Your task to perform on an android device: I want to keep reading this opened book.
Image 0: 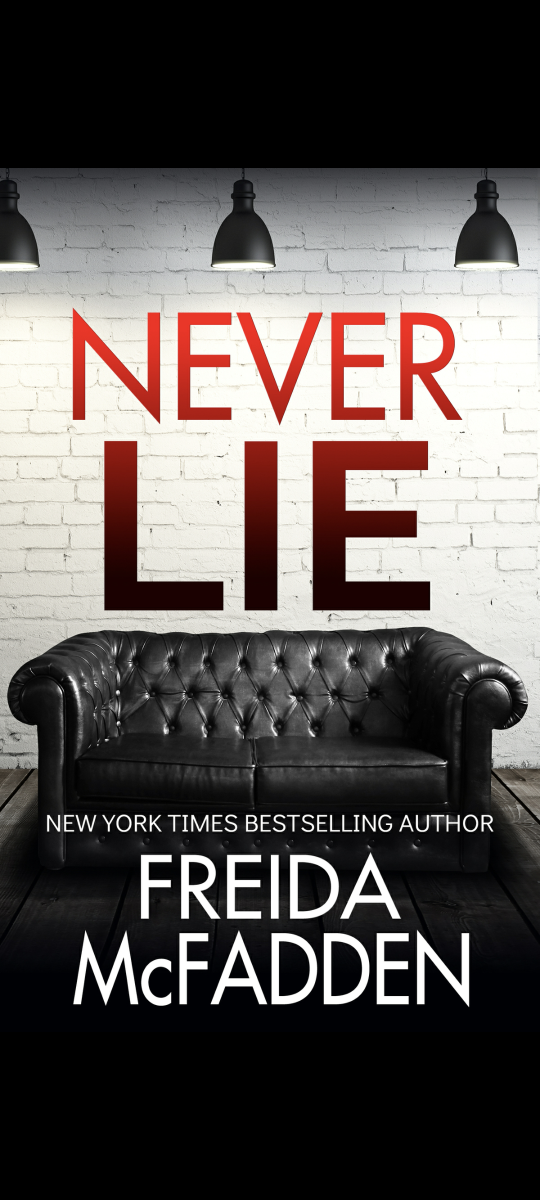
swipe left to go to the next page
Step 0: scroll right
Image 1: 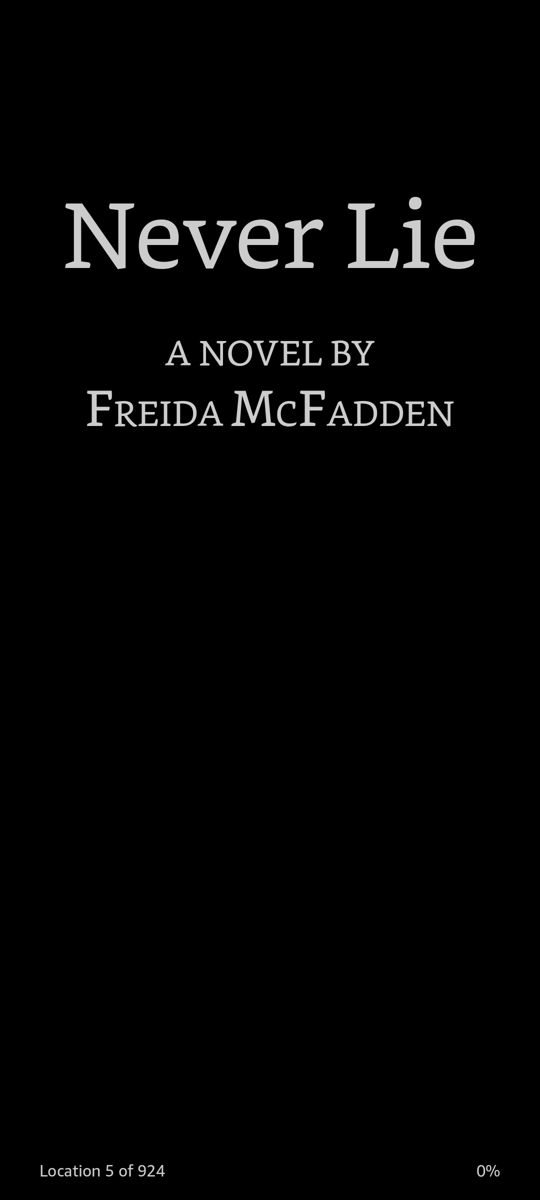
swipe left for the next page
Step 1: scroll right